Your task to perform on an android device: Download Episode 1498, Blitz Bazawule, of the Marc Maron comedy genre podcast on the TuneIn Radio app.
Image 0: 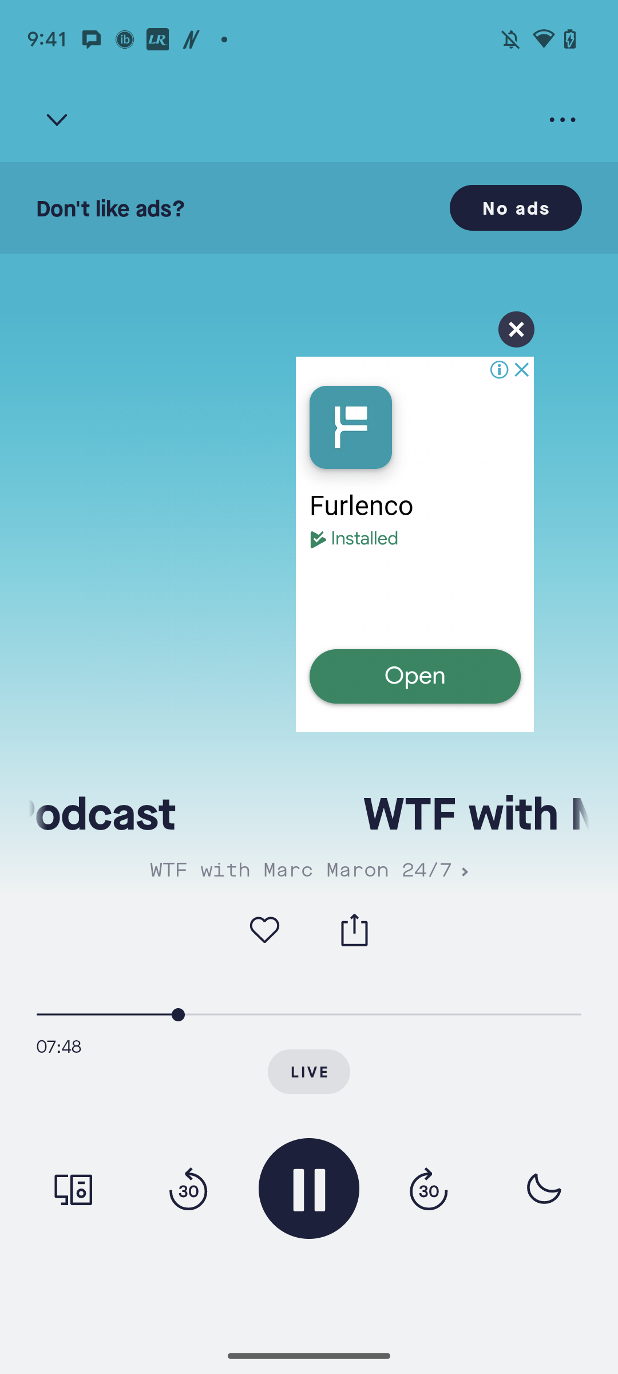
Go back to the previous age.
Step 0: press back button
Image 2: 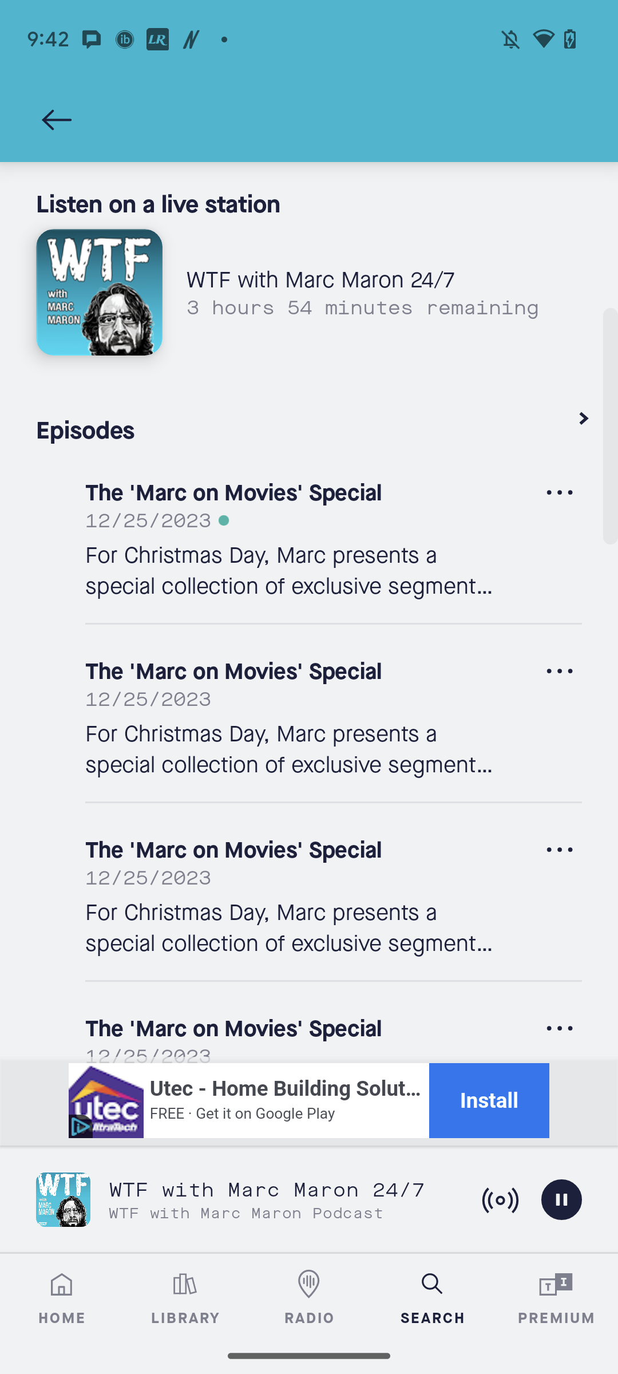
Scroll up
Step 2: scroll down
Image 3: 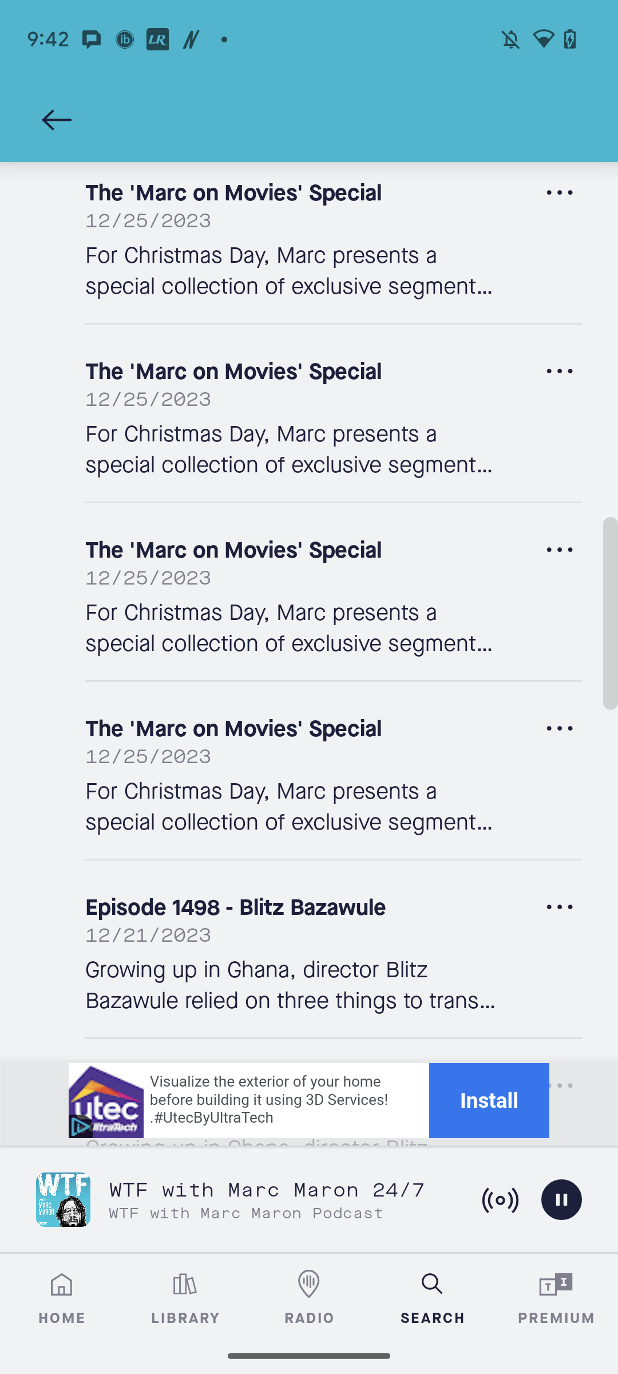
Click on the More option icon of the " Episode 1498, Blitz Bazawule" tab.
Step 3: click (559, 906)
Image 4: 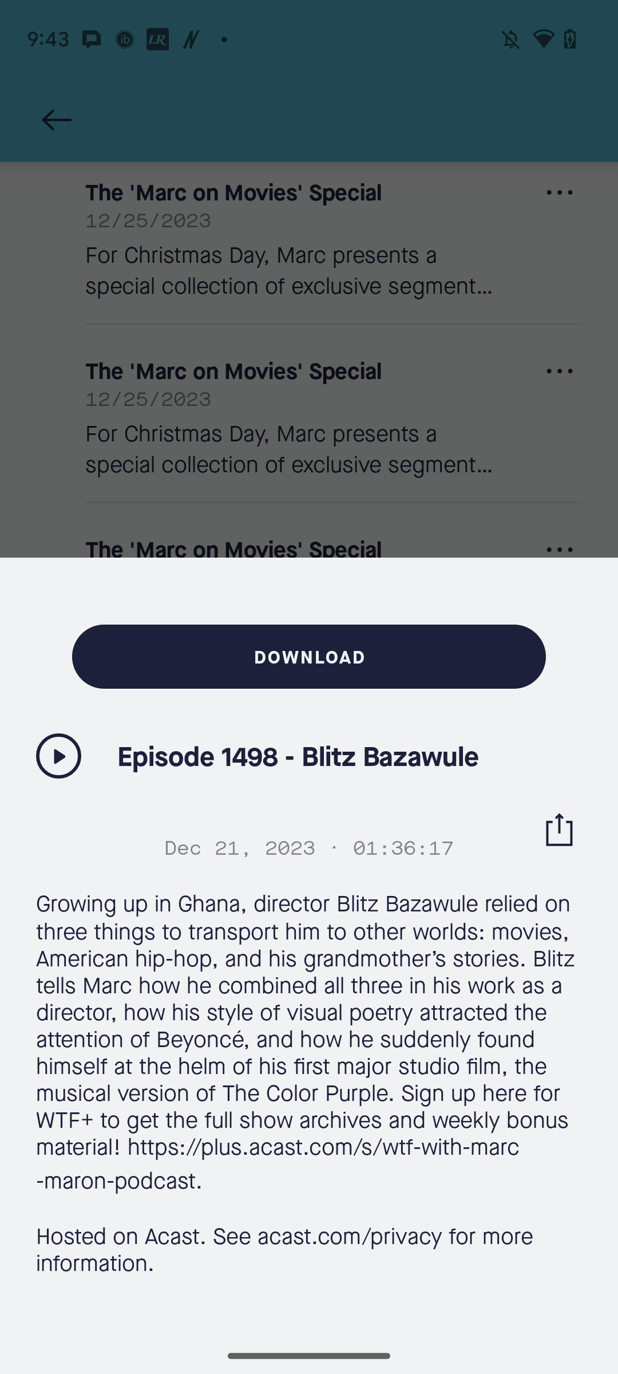
Click on the Download button.
Step 4: click (308, 656)
Image 5: 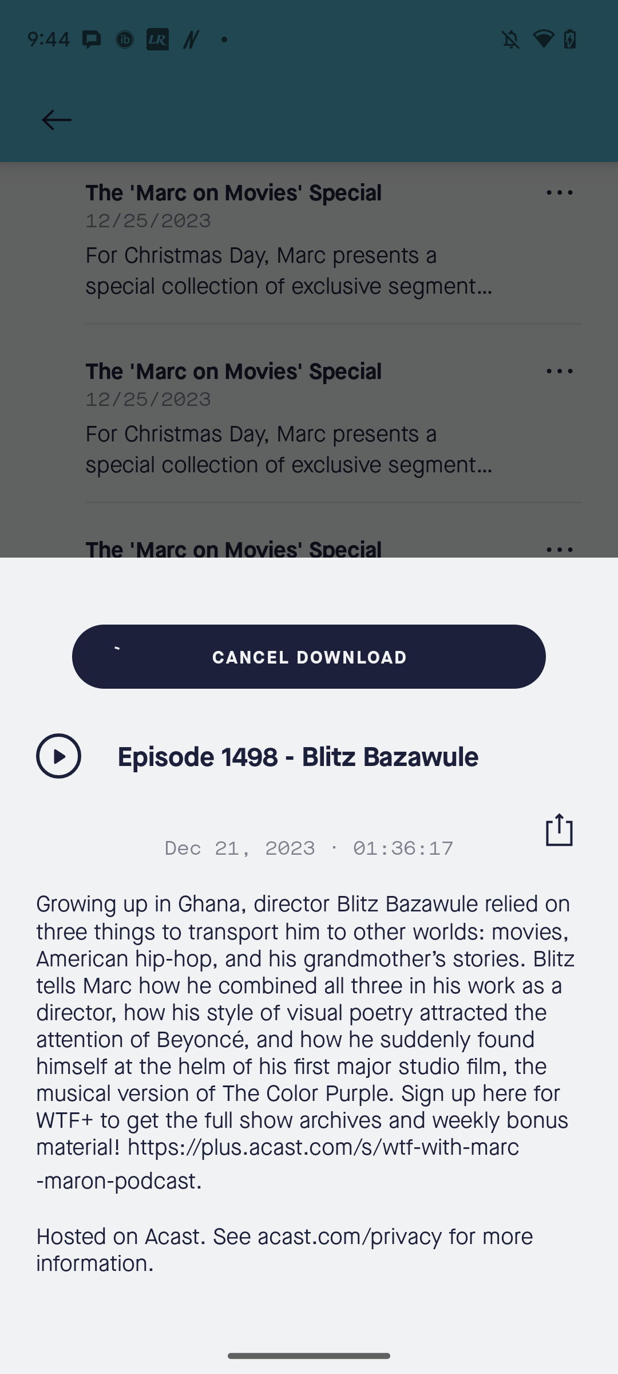
Click on the Download button.
Step 5: wait